Your task to perform on an android device: Go to the settings for events and turn on the 5 minutes before notification.
Image 1: 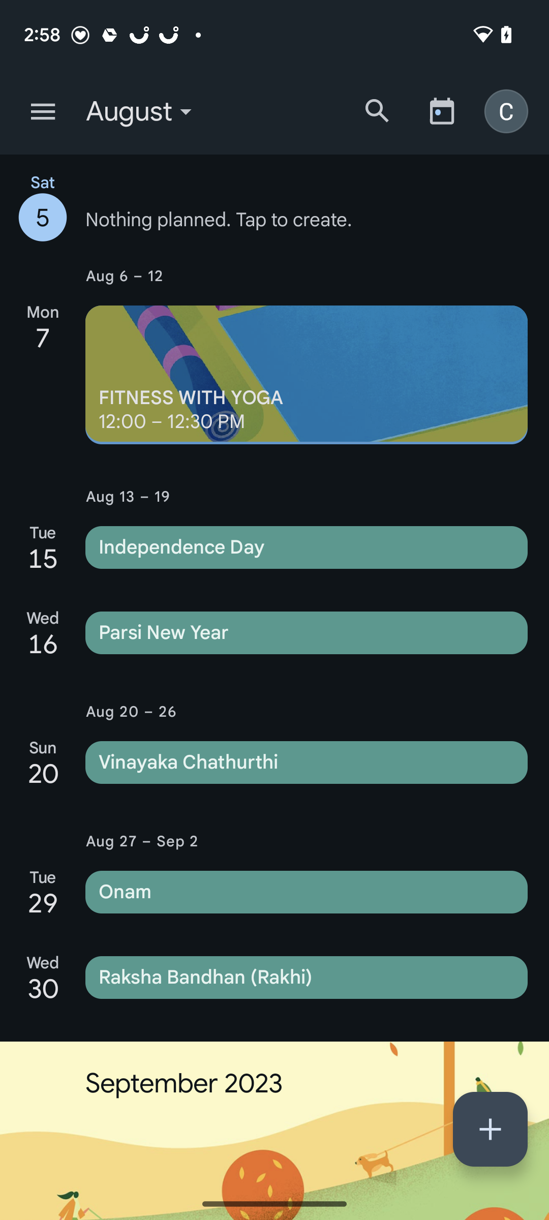
Click on the three horizontal lines at the top left corner of the screen.
Step 1: click (43, 111)
Image 2: 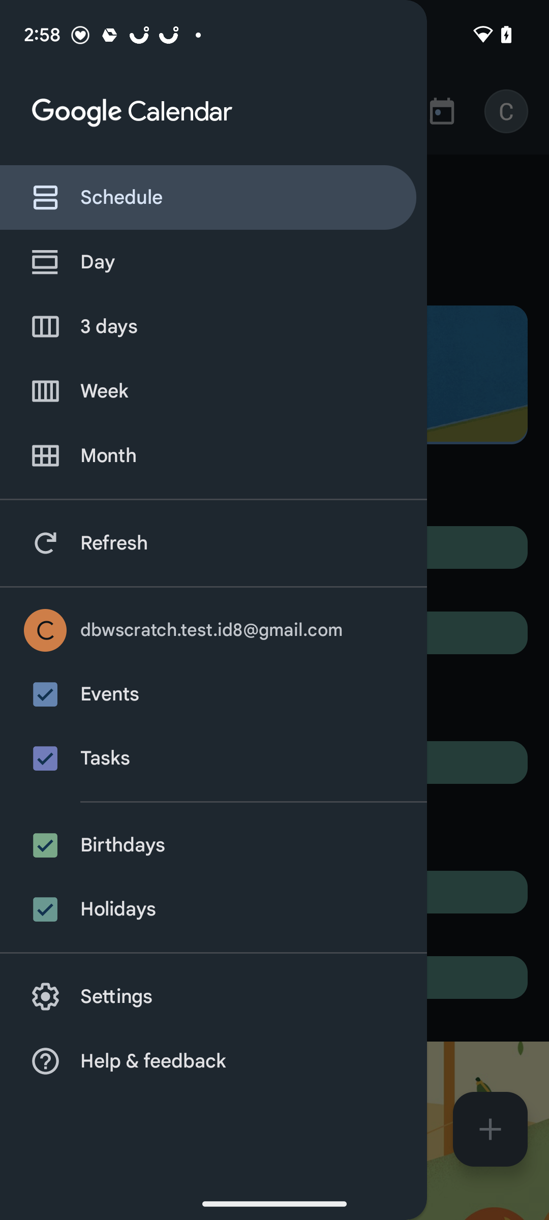
Click on the second-last option setting.
Step 2: click (213, 996)
Image 3: 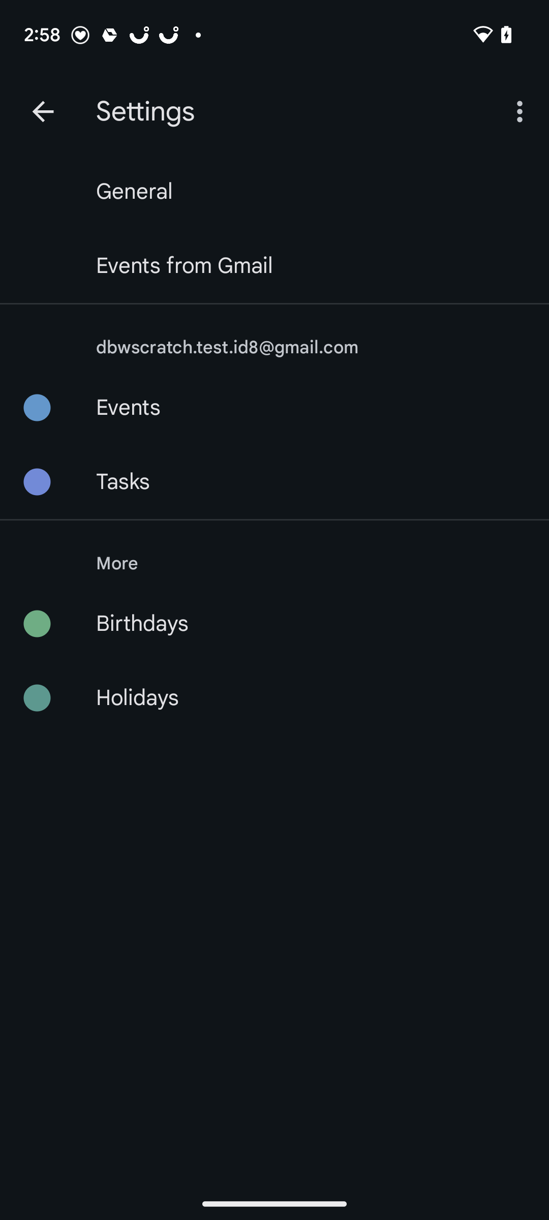
Select the events option, which is the fifth option from the top.
Step 3: click (300, 410)
Image 5: 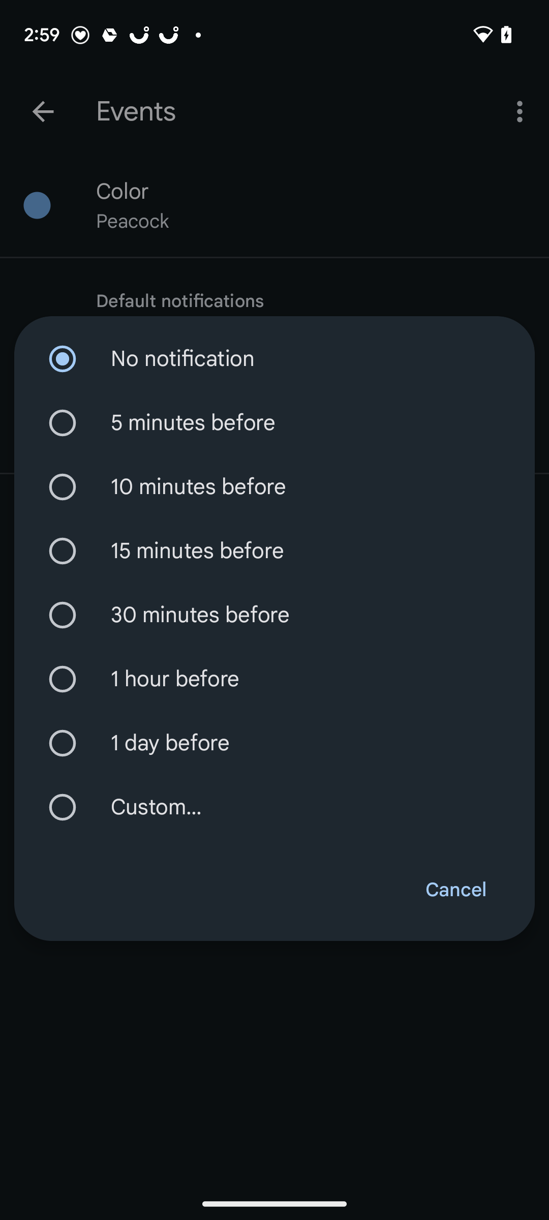
select the first option 5 minutes before.
Step 5: click (274, 422)